Your task to perform on an android device:  Mark a Cricket reminder as complete
Image 0: 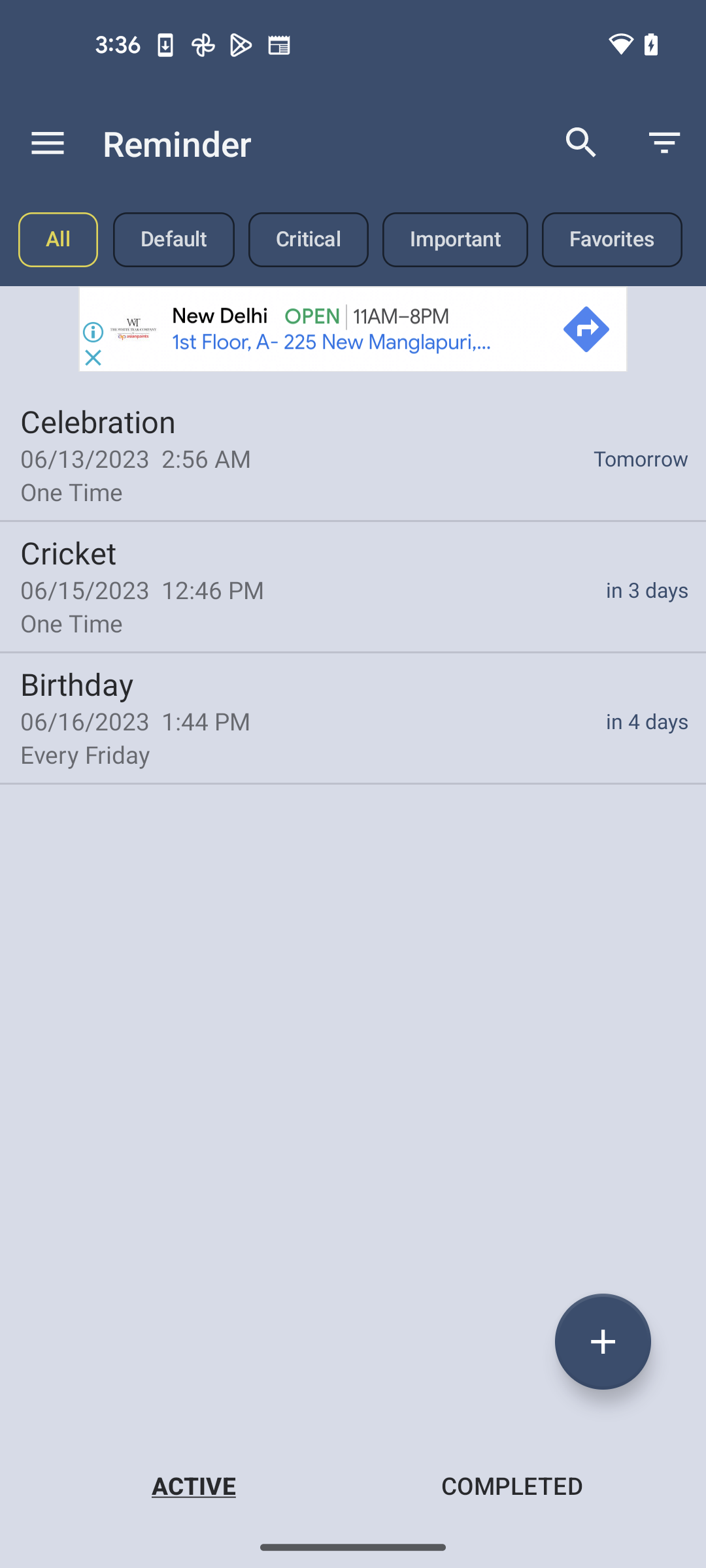
Click on Cricket reminder
Step 0: click (353, 585)
Image 1: 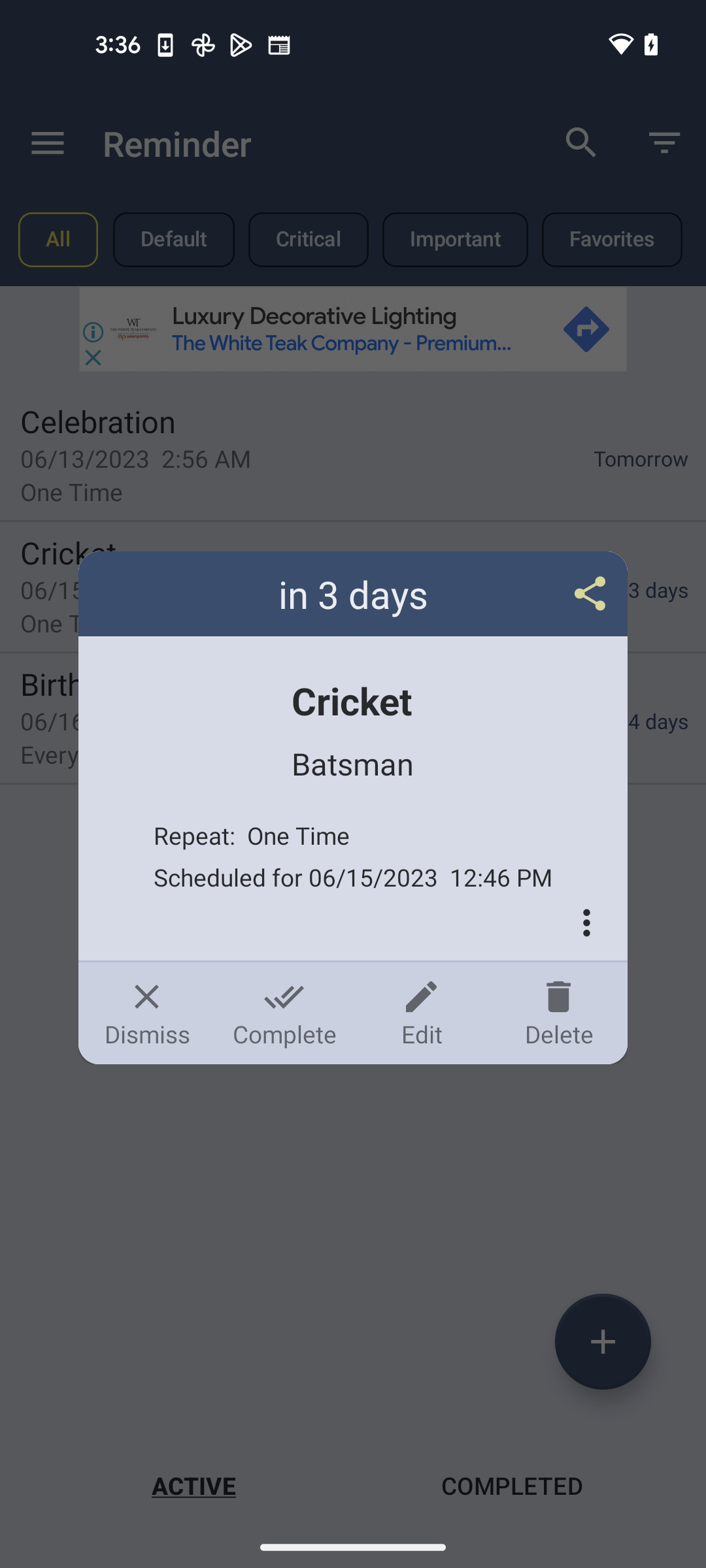
Click on Complete
Step 1: click (284, 1013)